Your task to perform on an android device: Share the " The Queen's Gambit" pdf file with my friend Natalie Larson at id-natalie.larson1998@gmail.com.
Image 0: 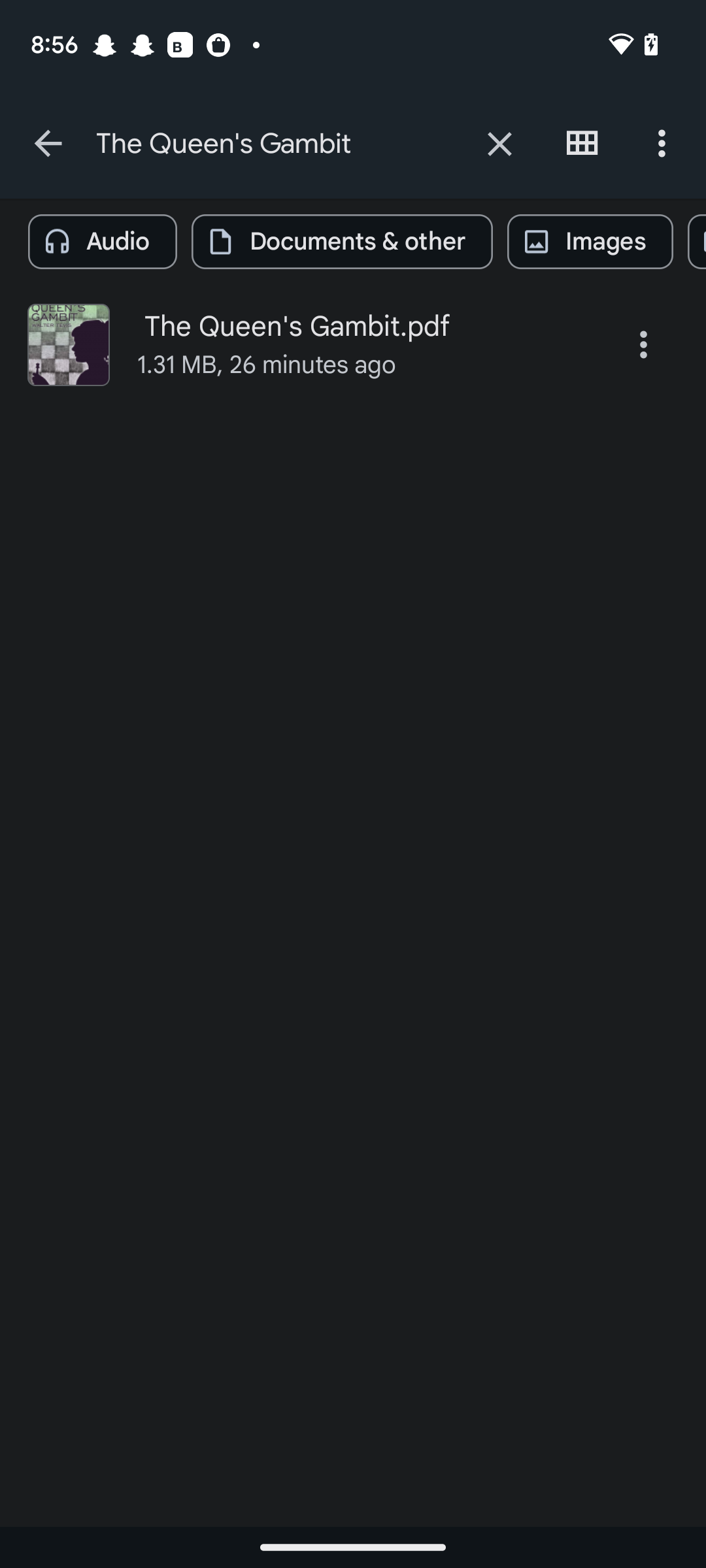
Click on the three dots on the right side of the file displayed on the screen.
Step 0: click (643, 344)
Image 1: 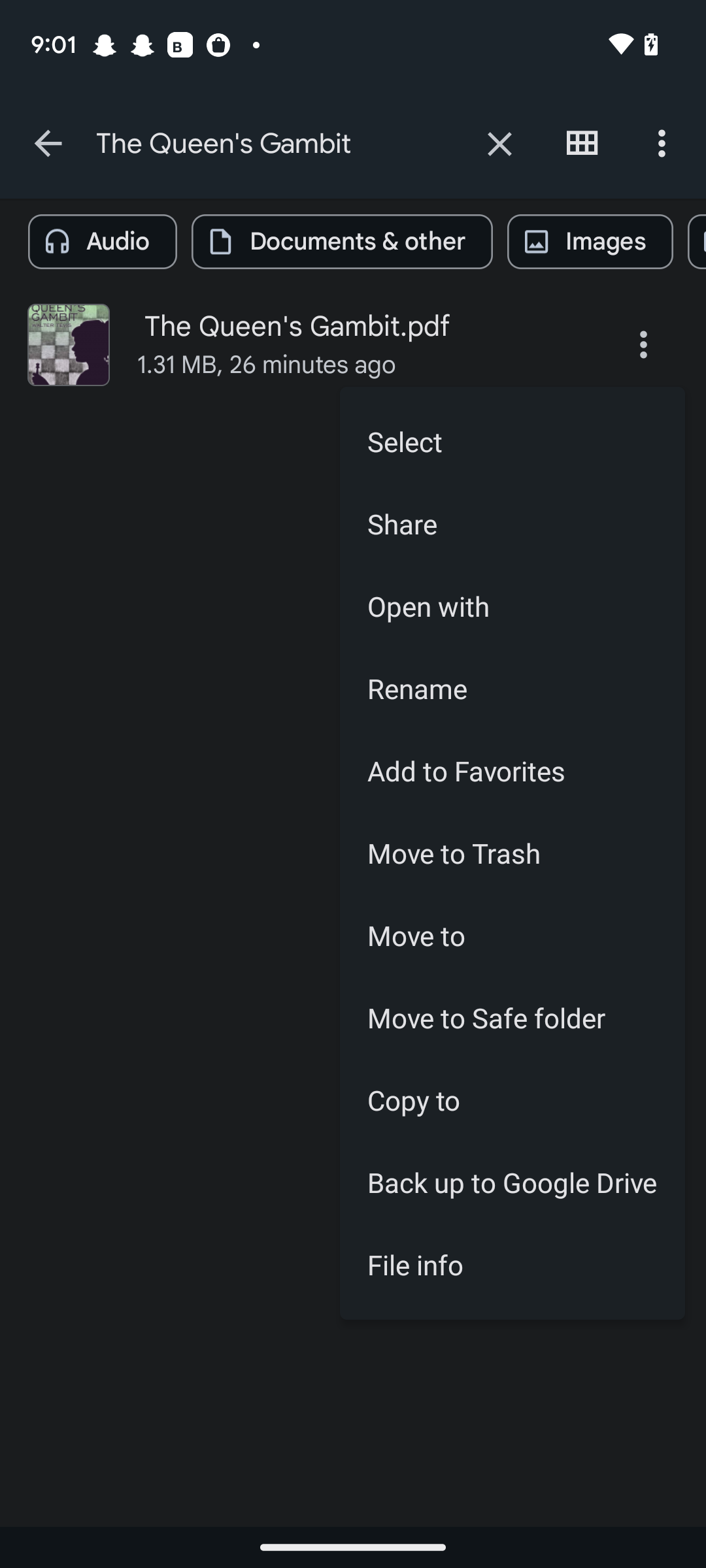
Click on the second tab, "Share," from the top.
Step 1: click (512, 523)
Image 2: 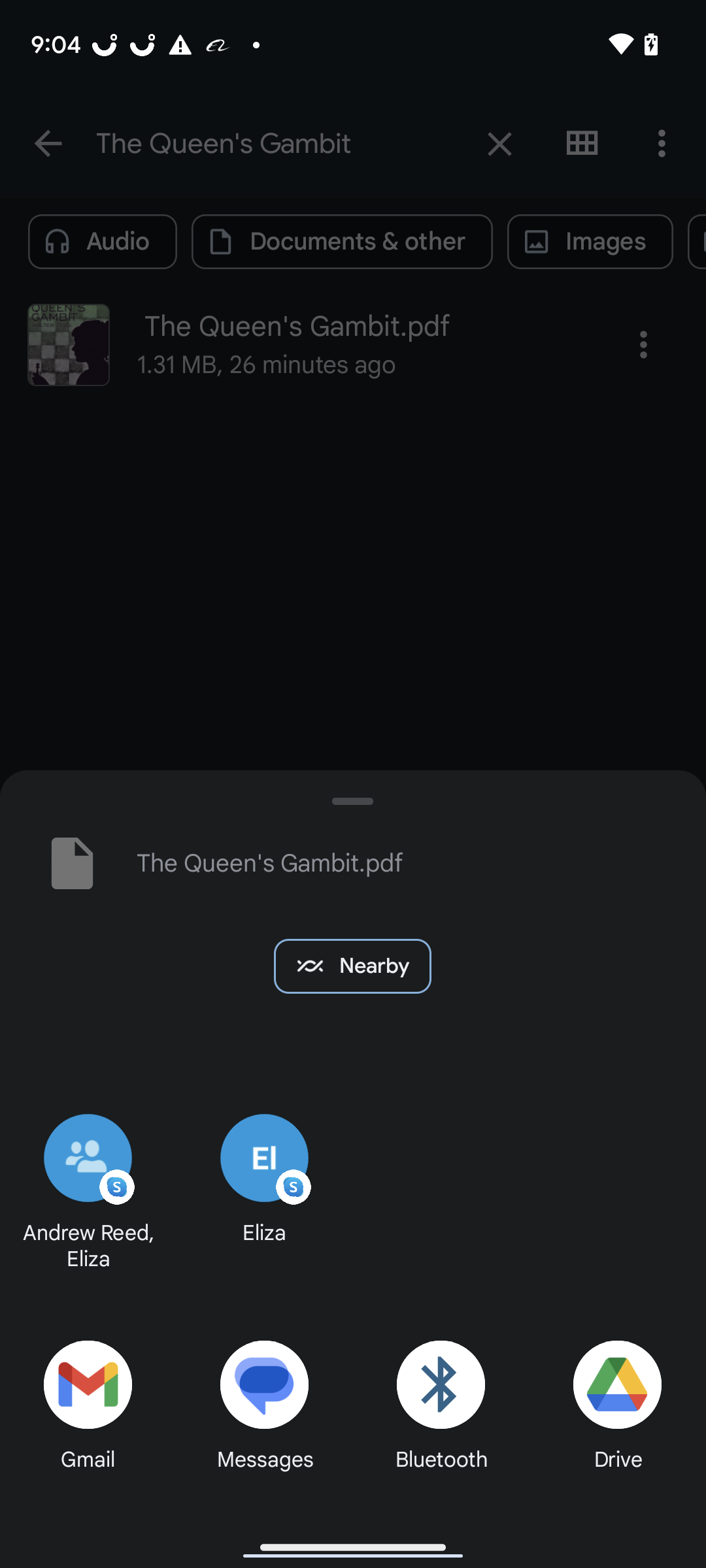
Click on the Gmail icon at the bottom left corner.
Step 2: click (88, 1411)
Image 3: 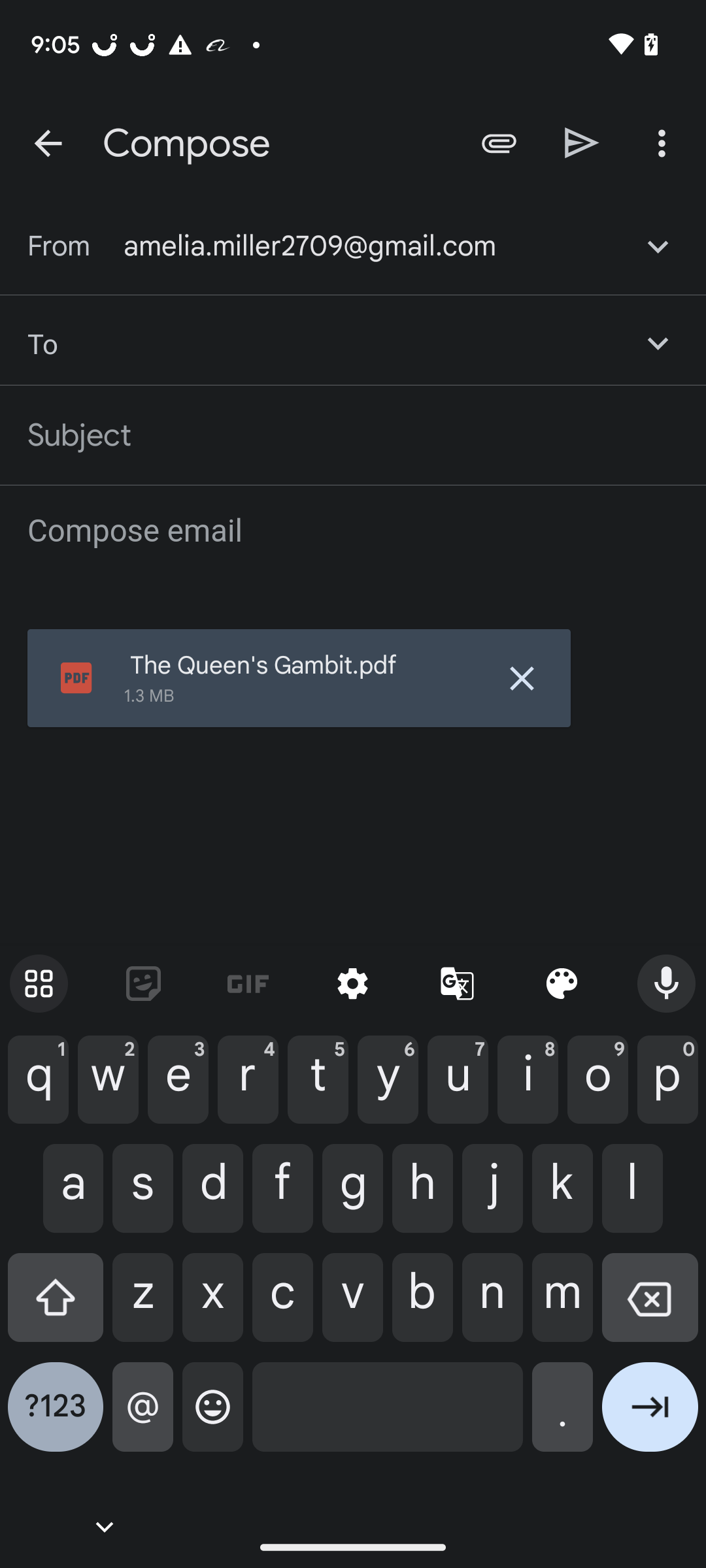
Type natalie.larson1998@gmail.com into the second input box from the top.
Step 3: type " natalie.larson1998@gmail.com "
Image 4: 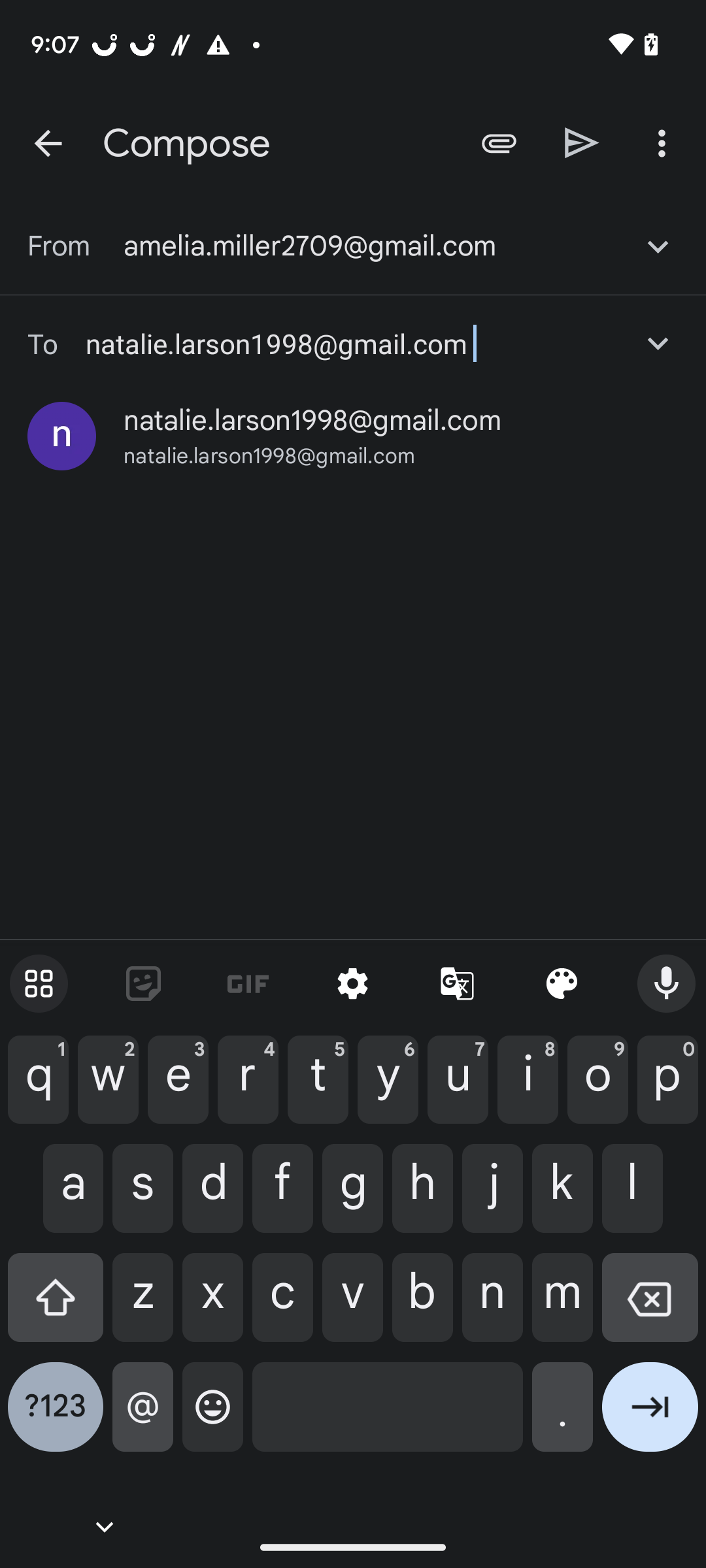
Click on the share icon on the left side of the three dots in the top-right corner.
Step 4: click (582, 142)